Your task to perform on an android device: I want to see the shoes available in black color 
Image 0: 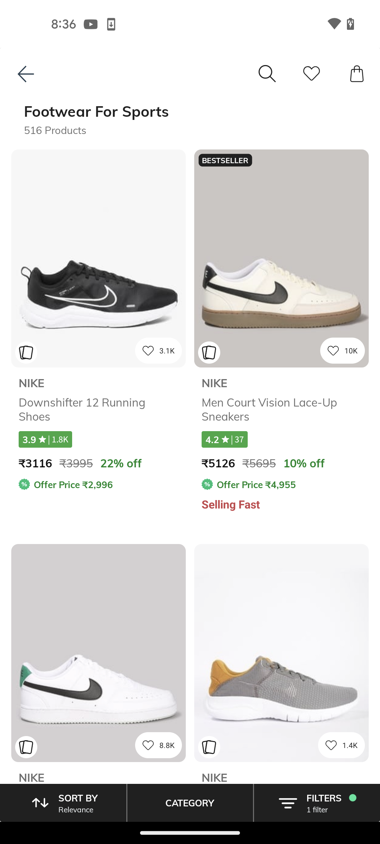
click on the Filters option
Step 0: click (317, 809)
Image 1: 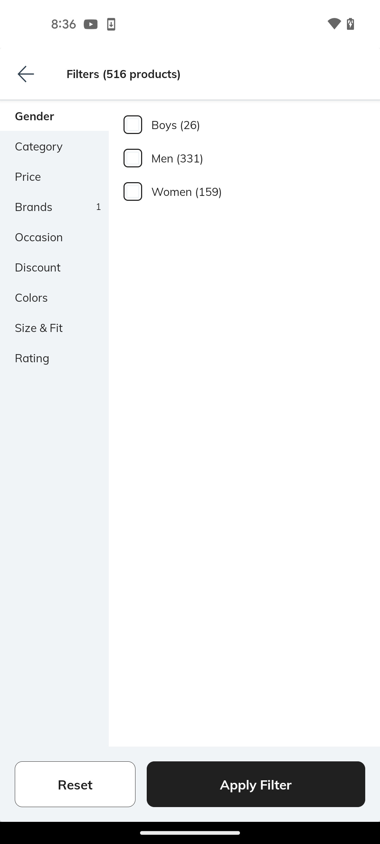
click on the Colors section
Step 1: click (31, 297)
Image 2: 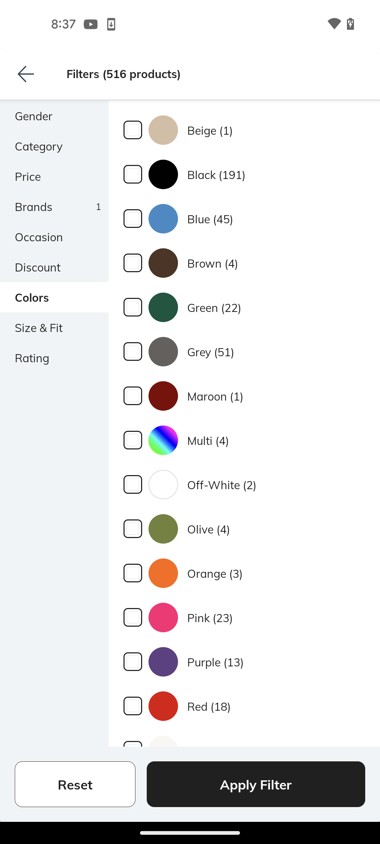
select the black color
Step 2: click (244, 174)
Image 3: 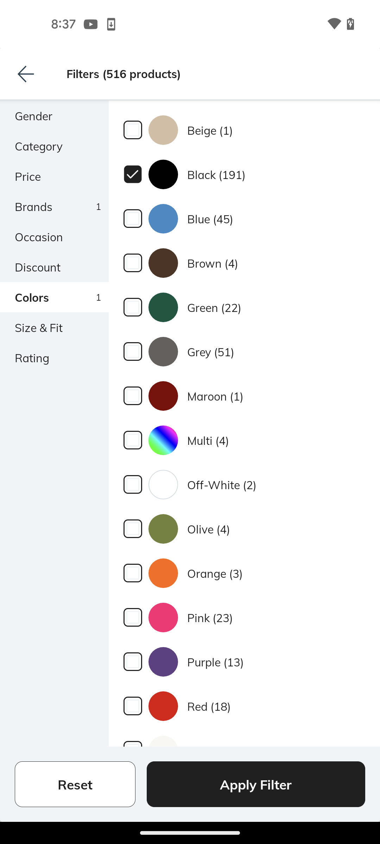
click on the Apply Filter
Step 3: click (281, 803)